Your task to perform on an android device: Listen to podcasts on the Heart Radio app.
Image 1: 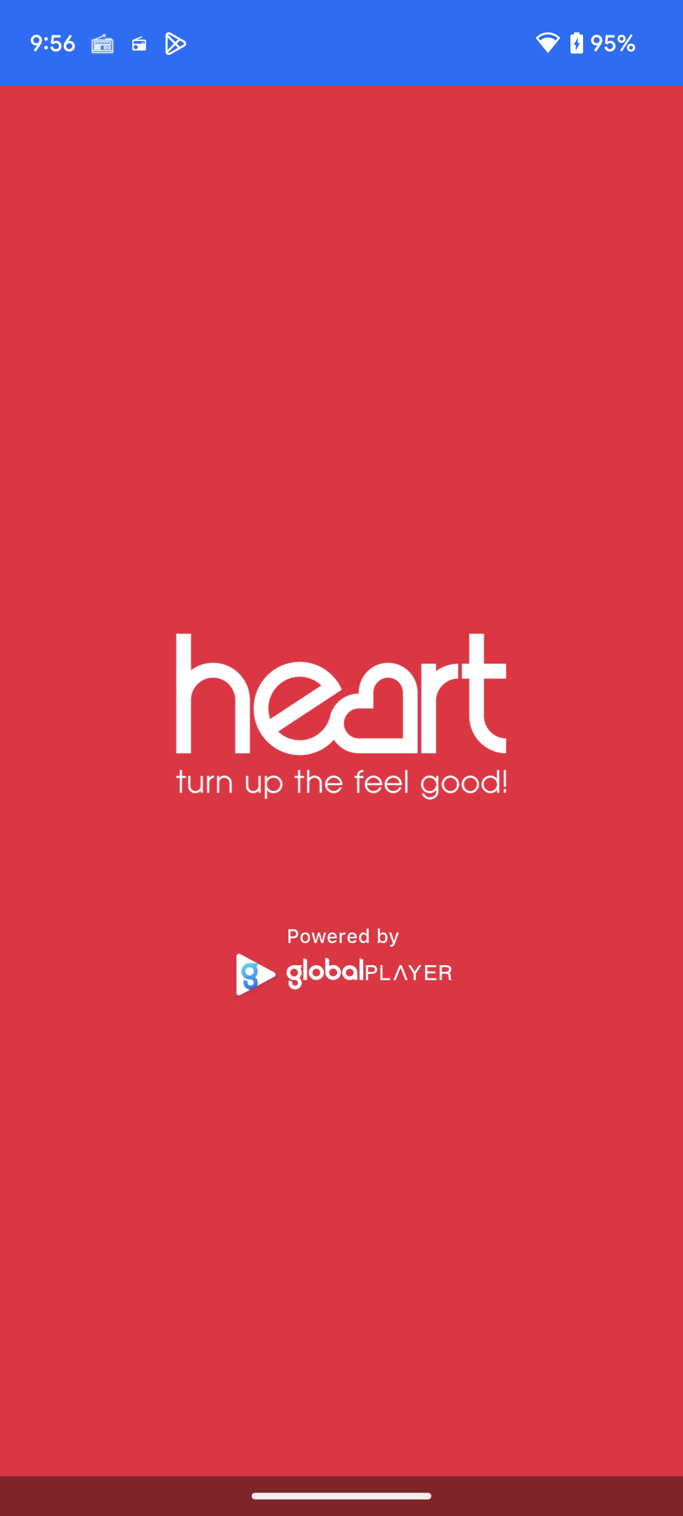
Open the Heart Radio app.
Step 1: wait
Image 2: 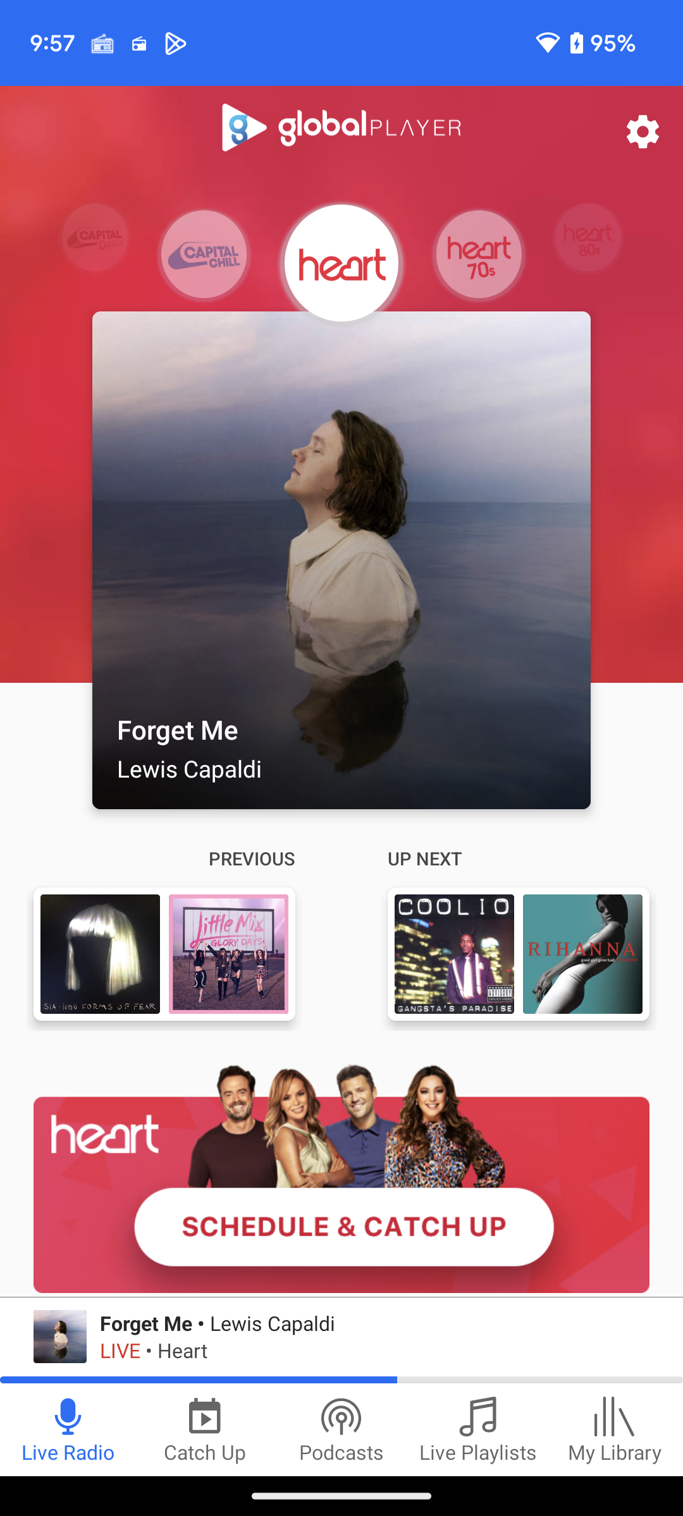
Click on the podcasts icon at the bottom of the screen.
Step 2: click (341, 1429)
Image 3: 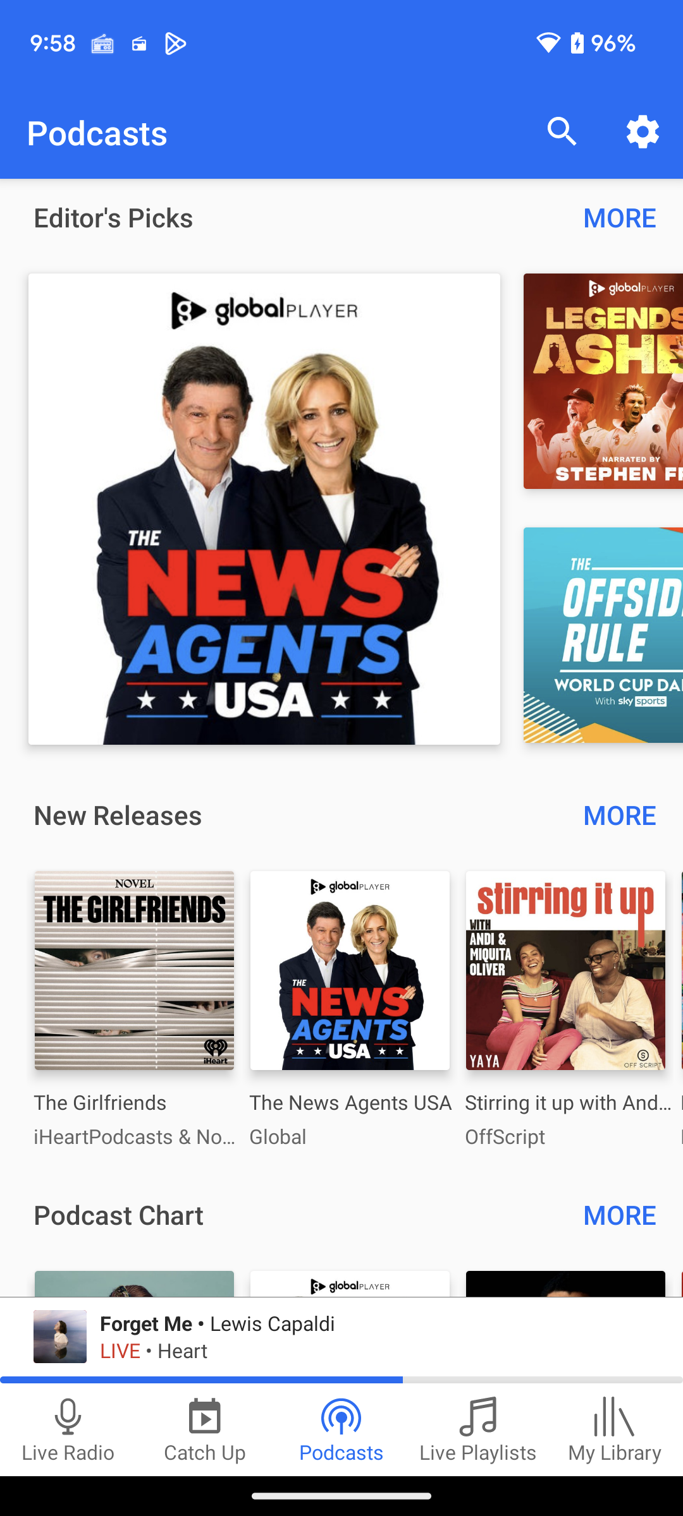
Click on the Stirring it up podcast on the right side of the screen.
Step 3: click (565, 1001)
Image 4: 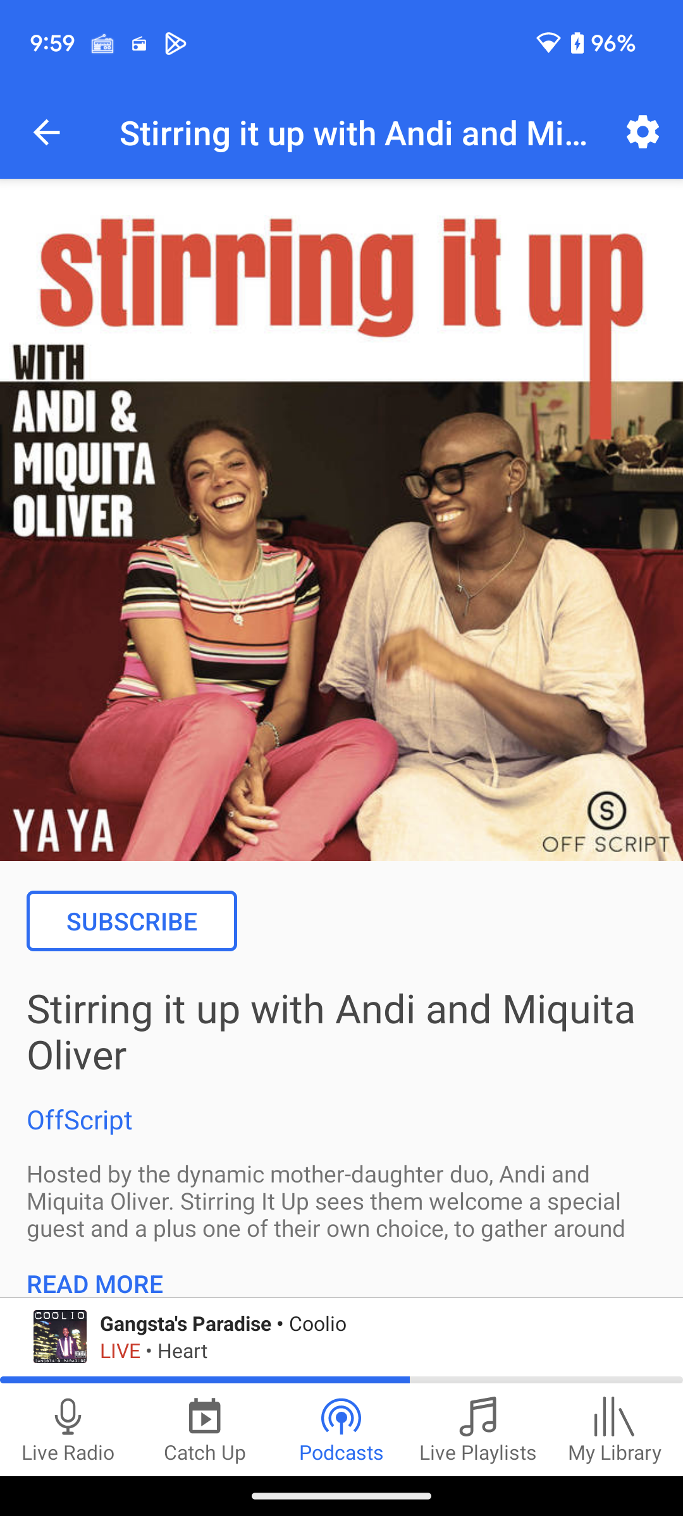
Scroll up on the screen.
Step 4: scroll down
Image 5: 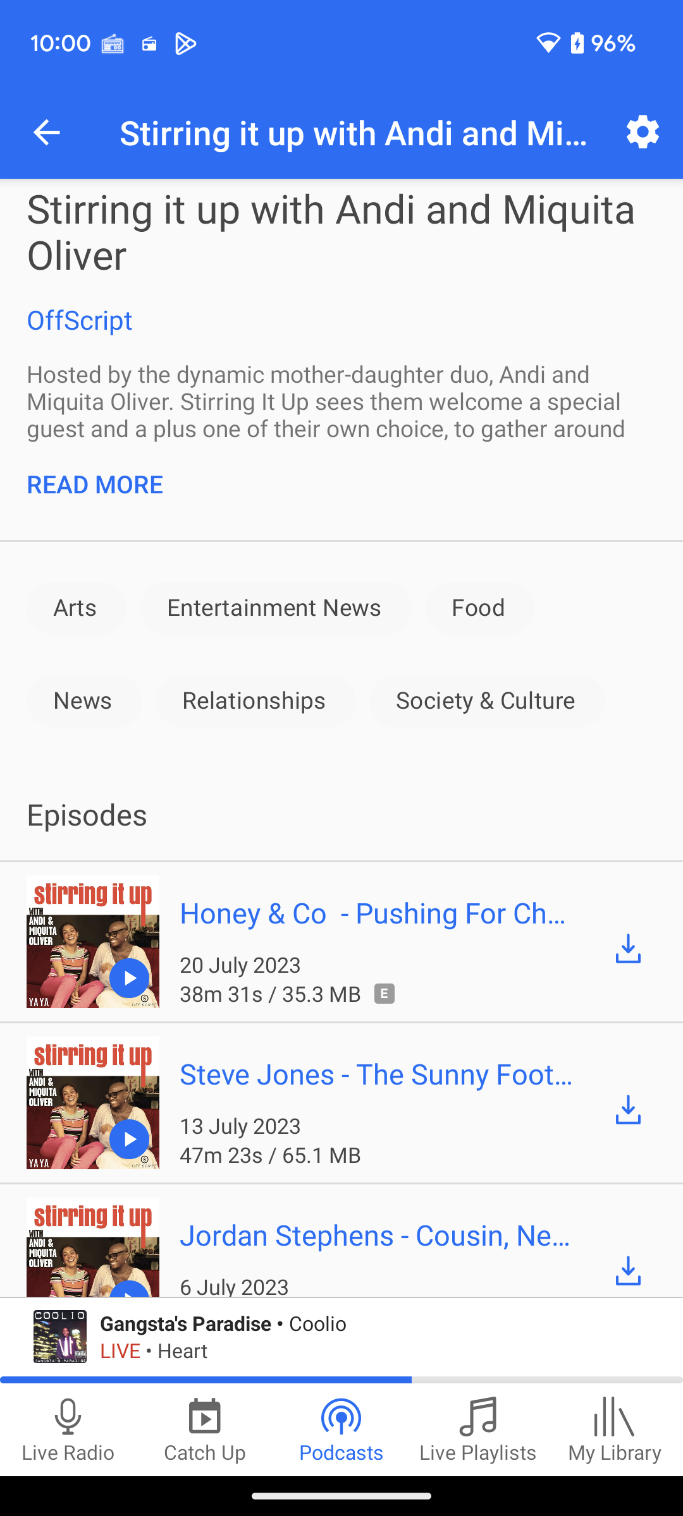
Click on the first episode of the podcast.
Step 5: click (117, 956)